Your task to perform on an android device: I have the file Rick.txt saved on Dropbox and would like to download it so that I can fast access it when I'm not connected to the internet. 
Image 0: 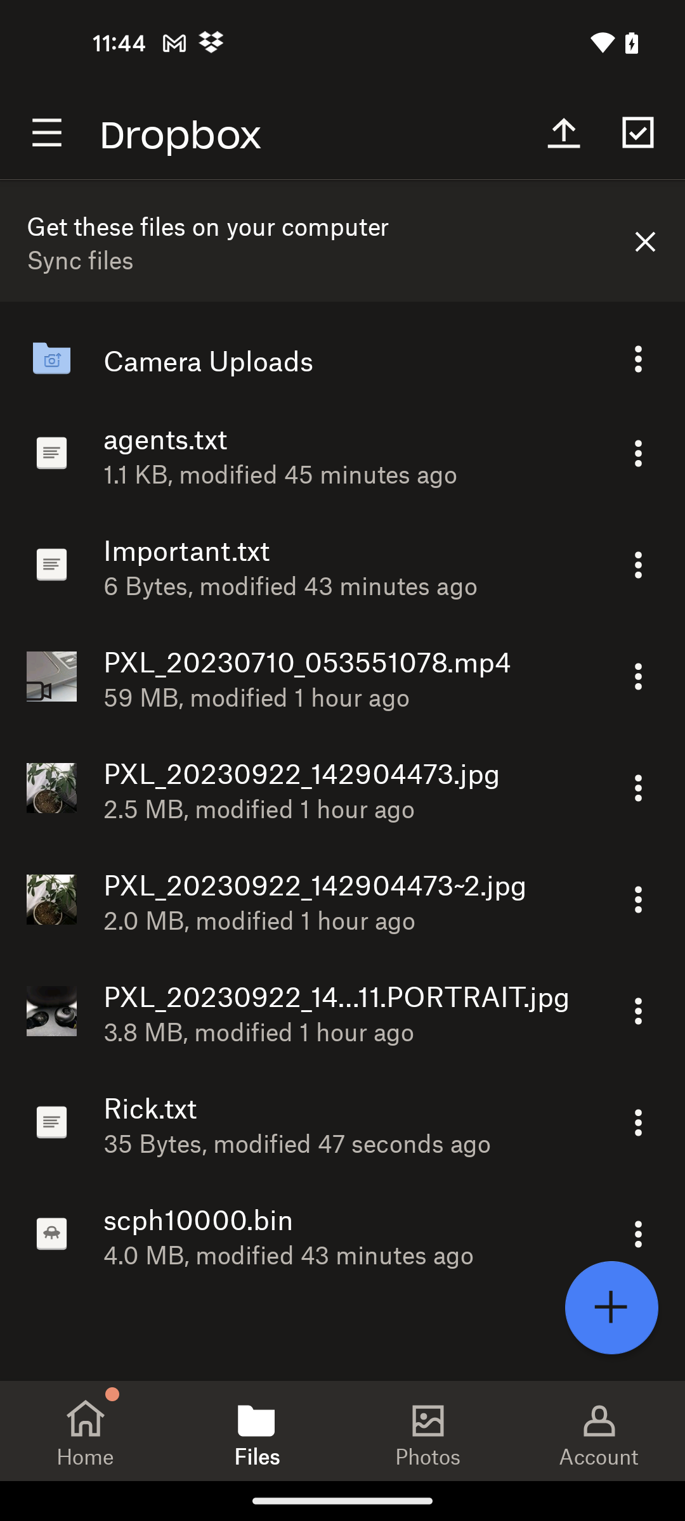
click on three dots of Rick.txt
Step 0: click (638, 1122)
Image 1: 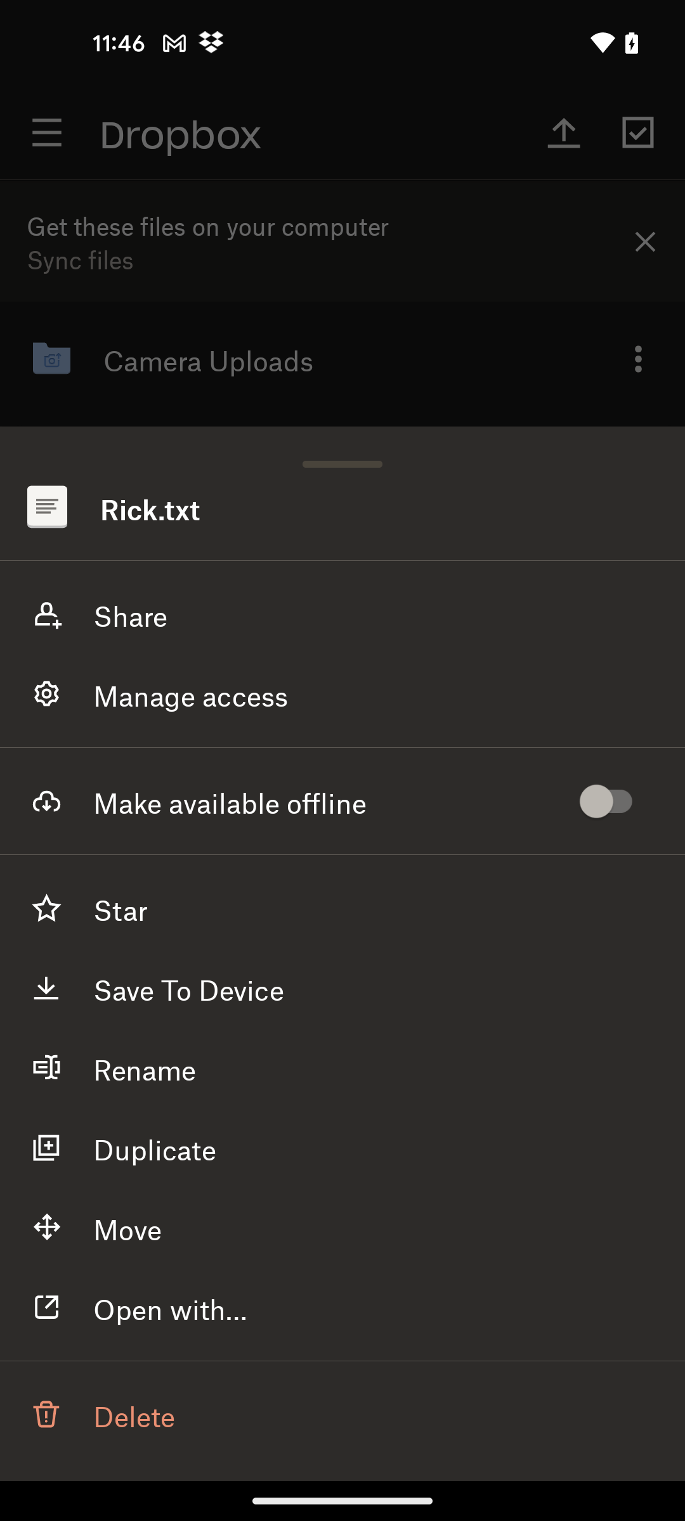
click on the Save to device option
Step 1: click (188, 988)
Image 2: 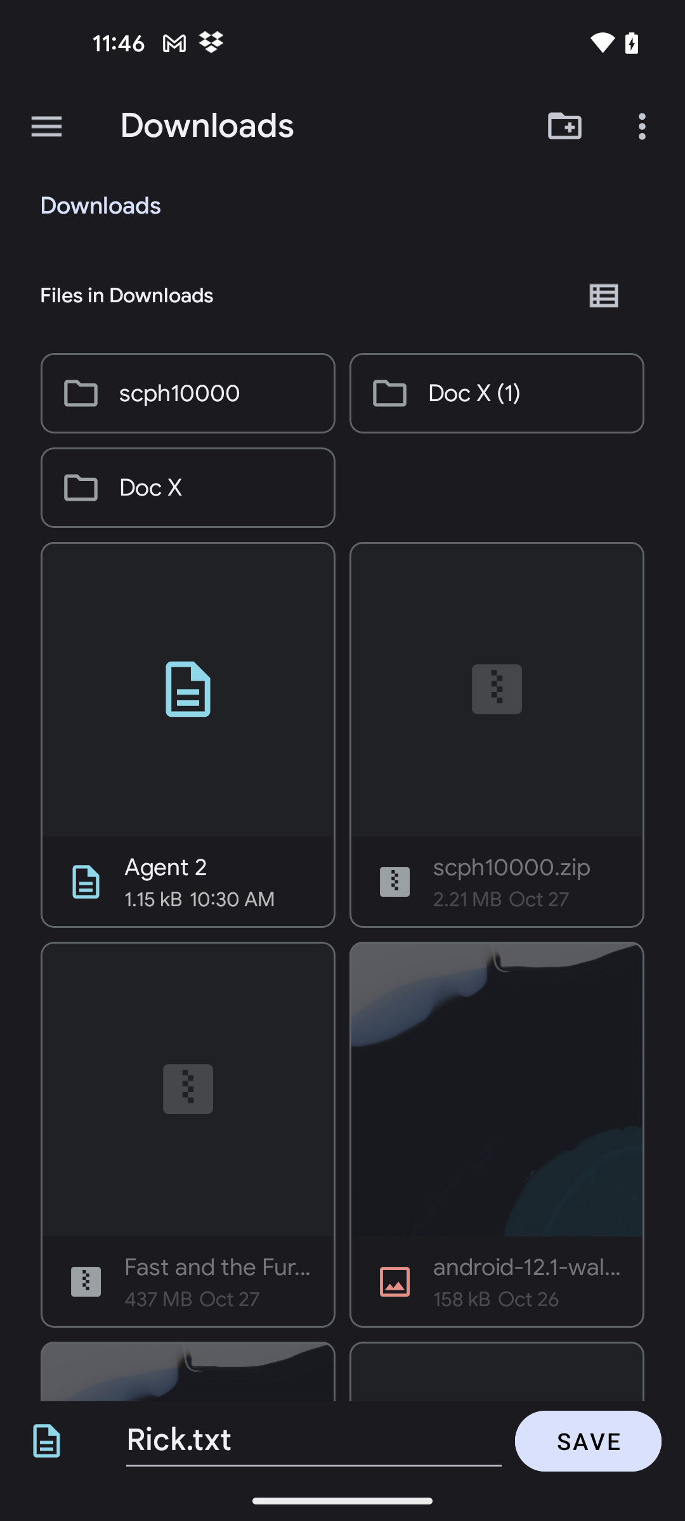
click on the save option
Step 2: click (588, 1441)